Your task to perform on an android device: My current Apple phone broke, so I want to get a new one.Use the alibaba.com app to look for a new iPhone 15 pro.
Image 0: 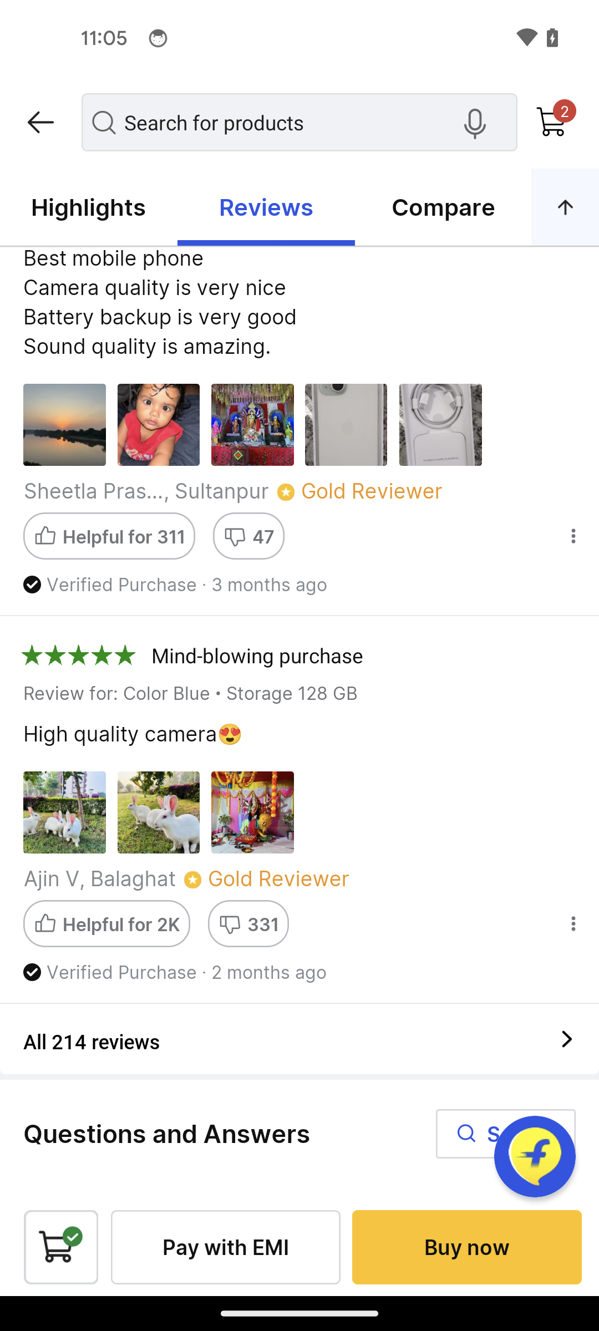
Open the alibaba.com app
Step 0: open app "Alibaba.com"
Image 1: 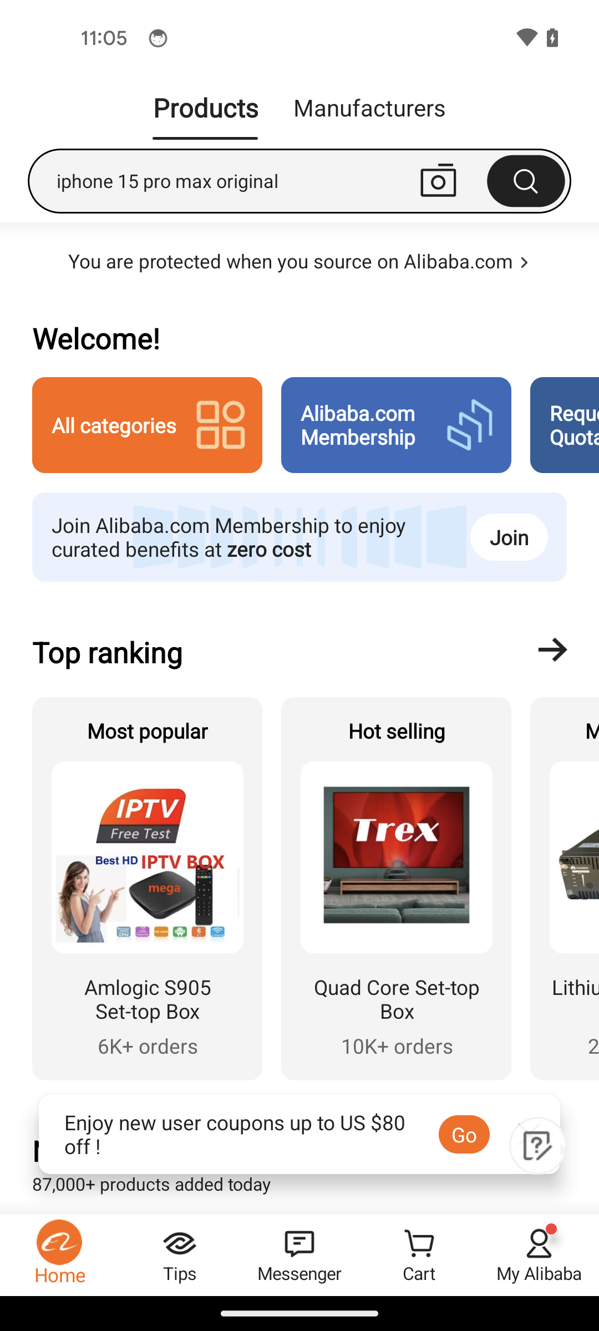
Tap on the search bar at the top of the screen
Step 1: click (237, 181)
Image 2: 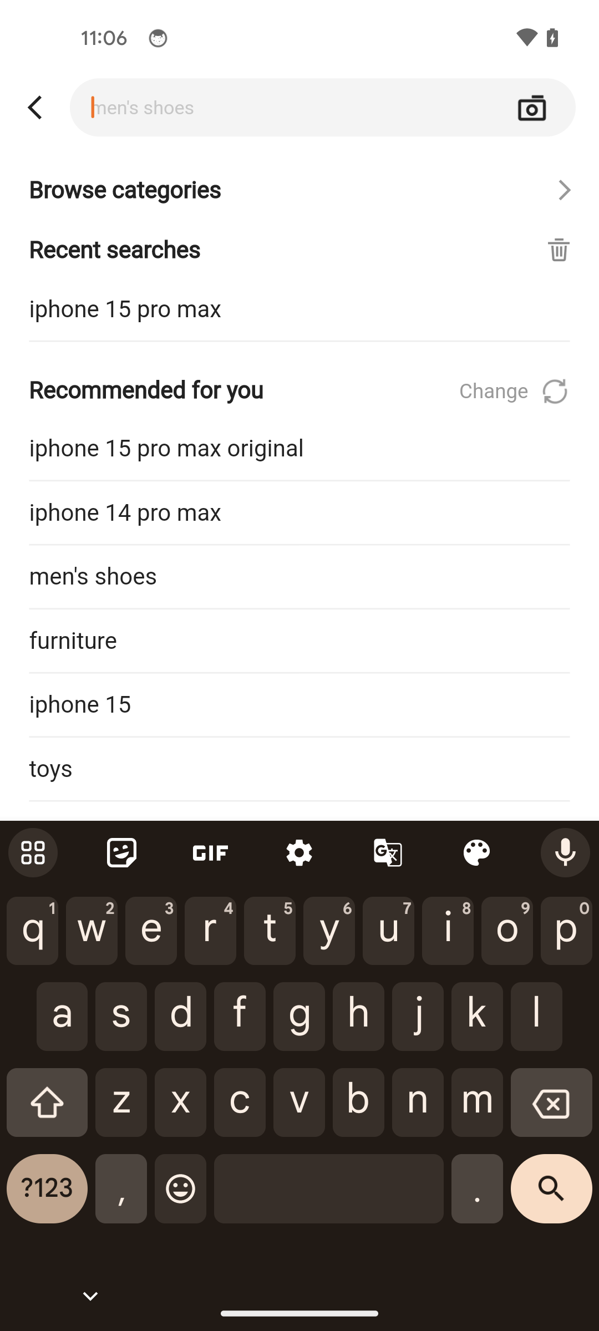
Search for iphone 15 pro
Step 2: type " iphone 15 pro"
Image 3: 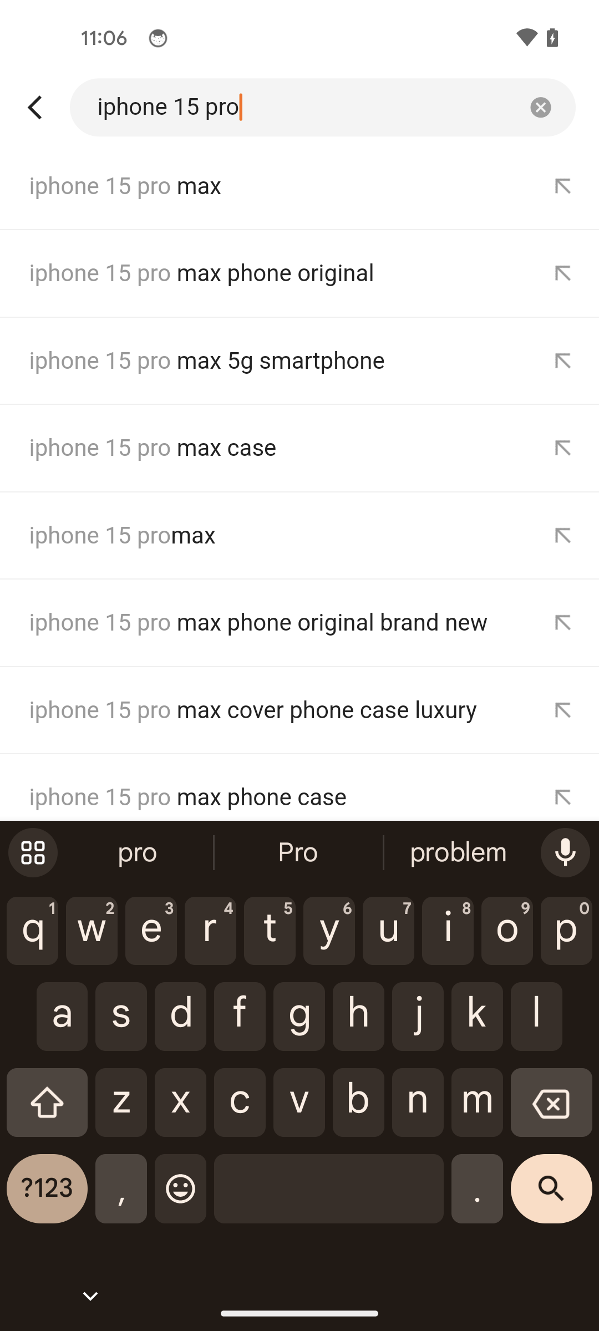
Select the first search result
Step 3: click (299, 648)
Image 4: 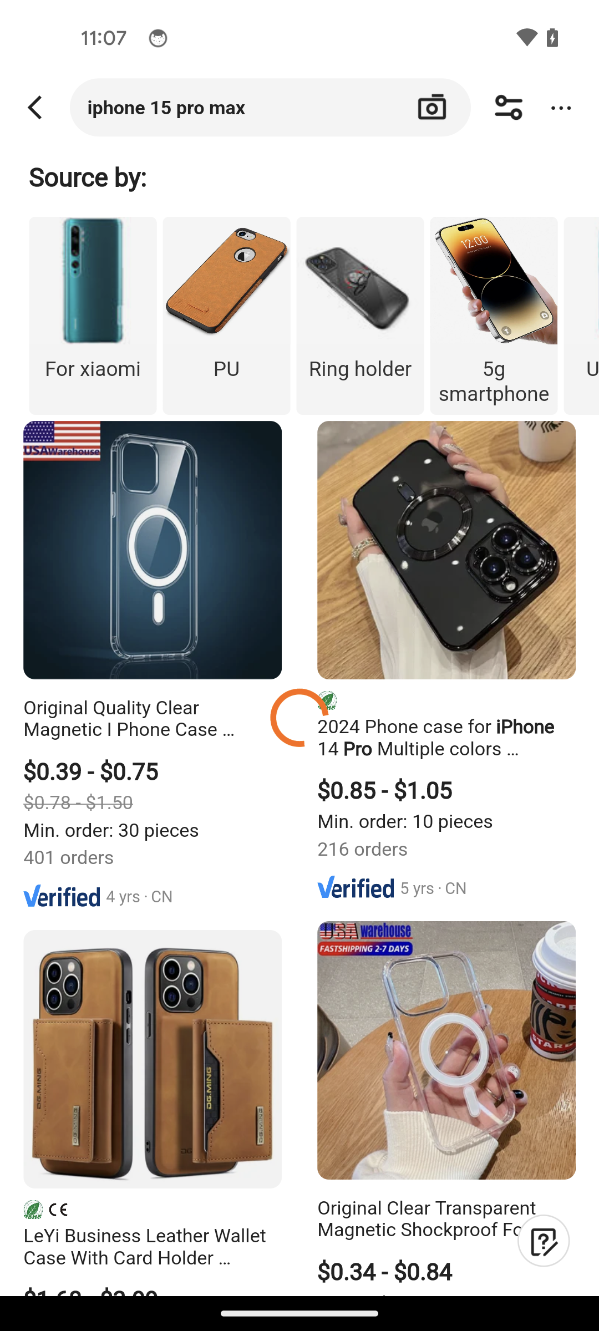
Select the first search result
Step 4: wait